Your task to perform on an android device: Track my meditation progress for day 1 on the Insight Timer app.
Image 0: 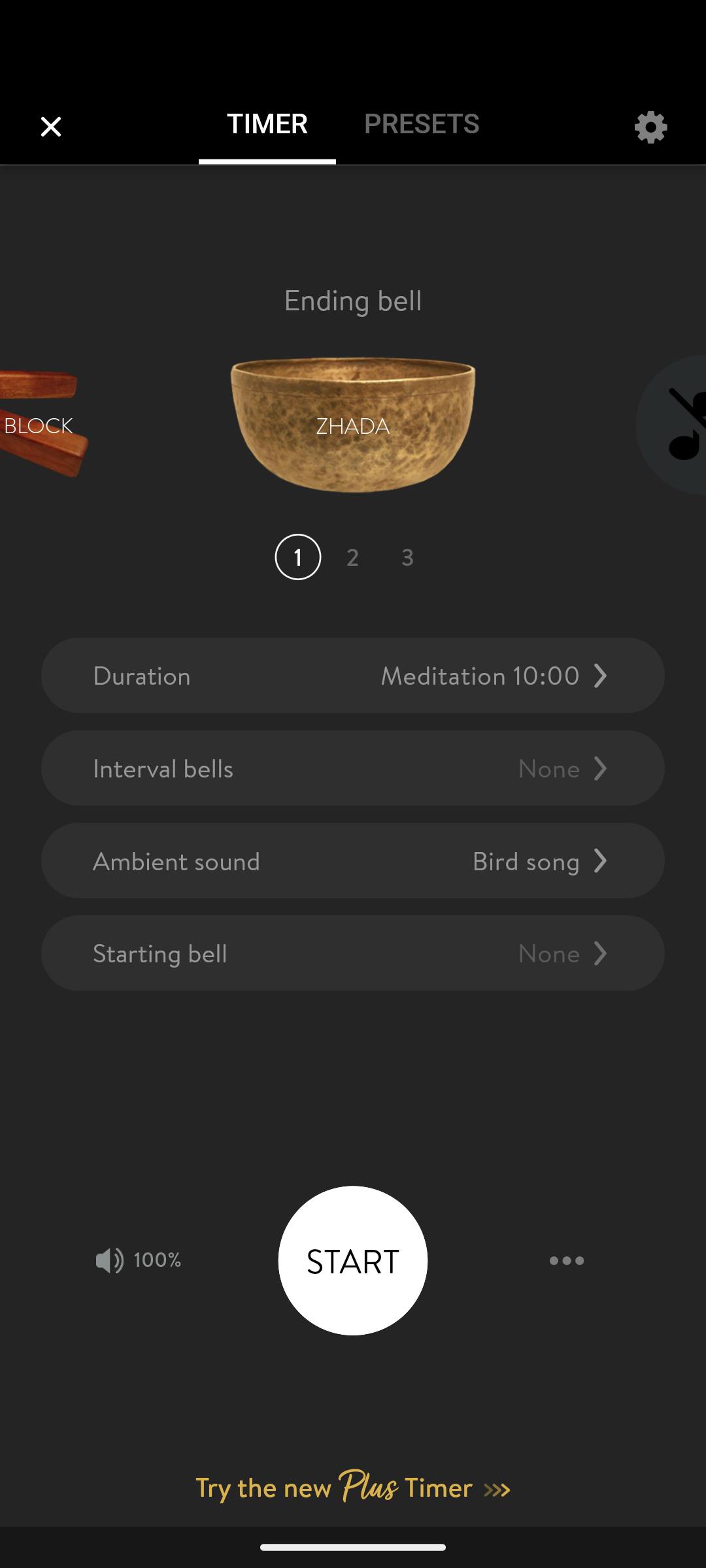
Go back to the previous page.
Step 0: press back button
Image 1: 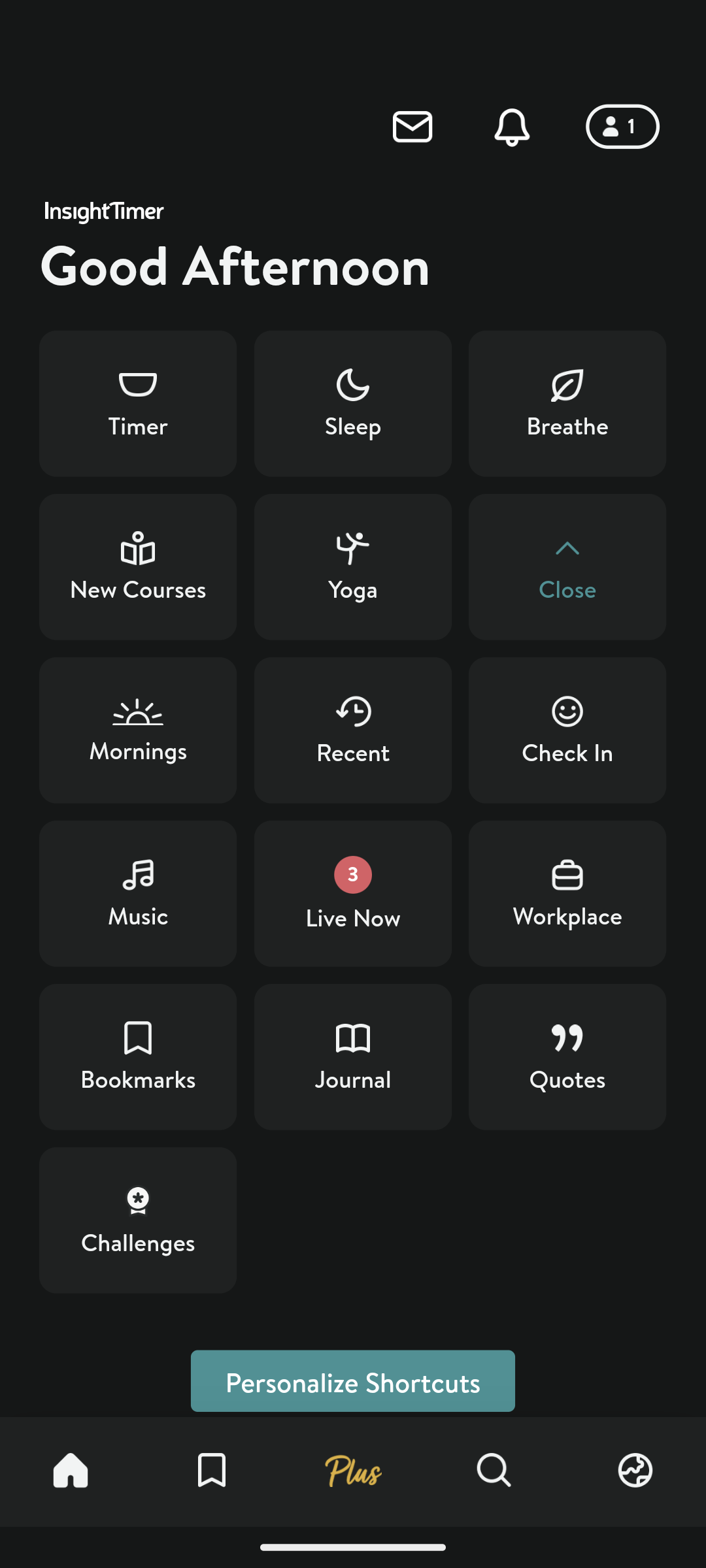
Click on the profile icon at the top right corner of the screen.
Step 1: click (617, 123)
Image 2: 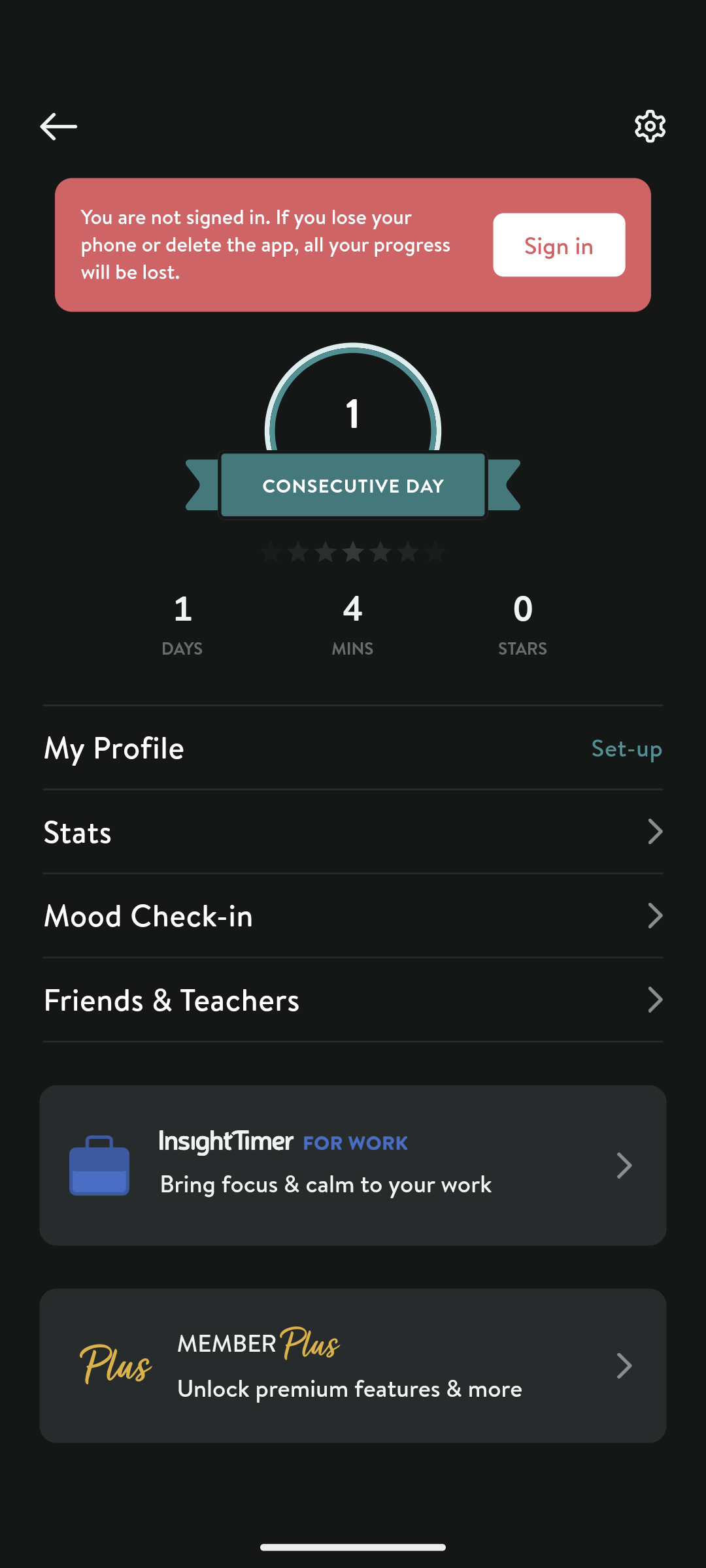
Click on the Day 1 tab.
Step 2: click (183, 625)